Your task to perform on an android device: In the Fit app , Set your Daily walking goal for 30 minutes
Image 0: 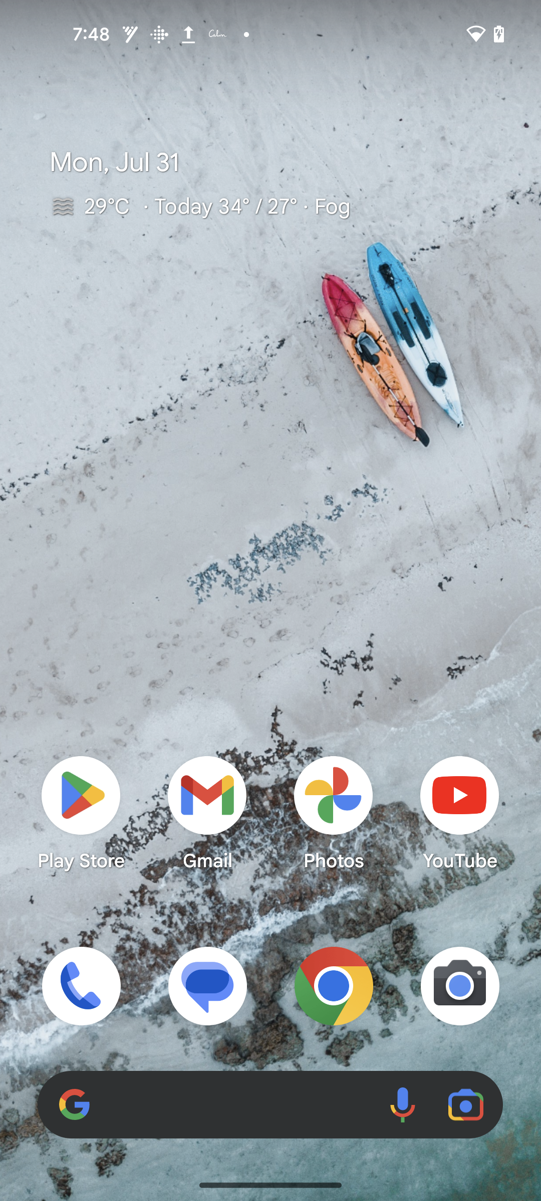
Open the Fit app
Step 0: open app "Fit"
Image 1: 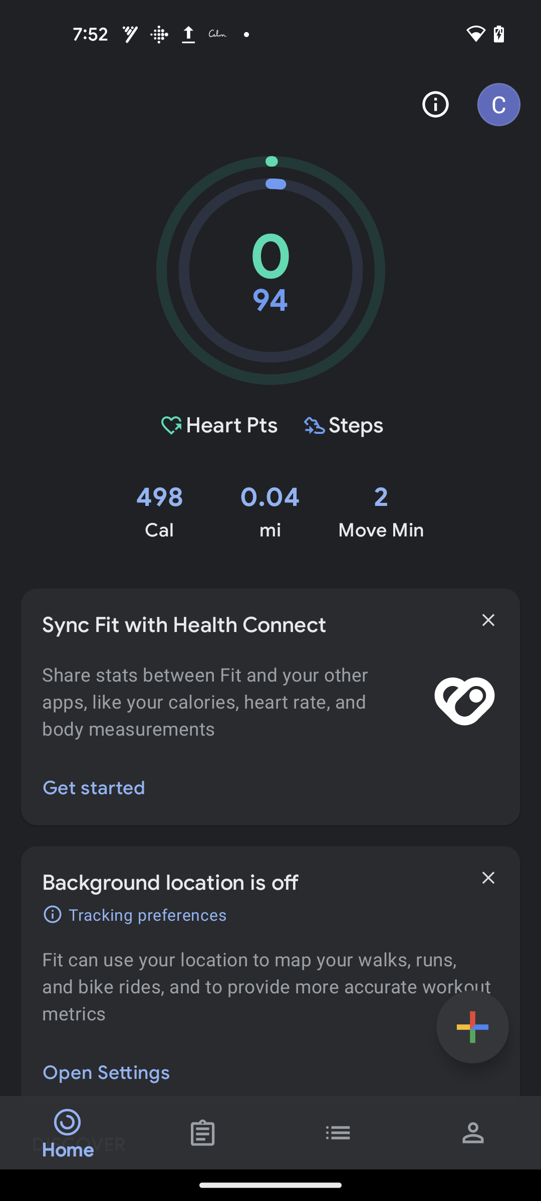
Click on the plus icon
Step 1: click (472, 1027)
Image 2: 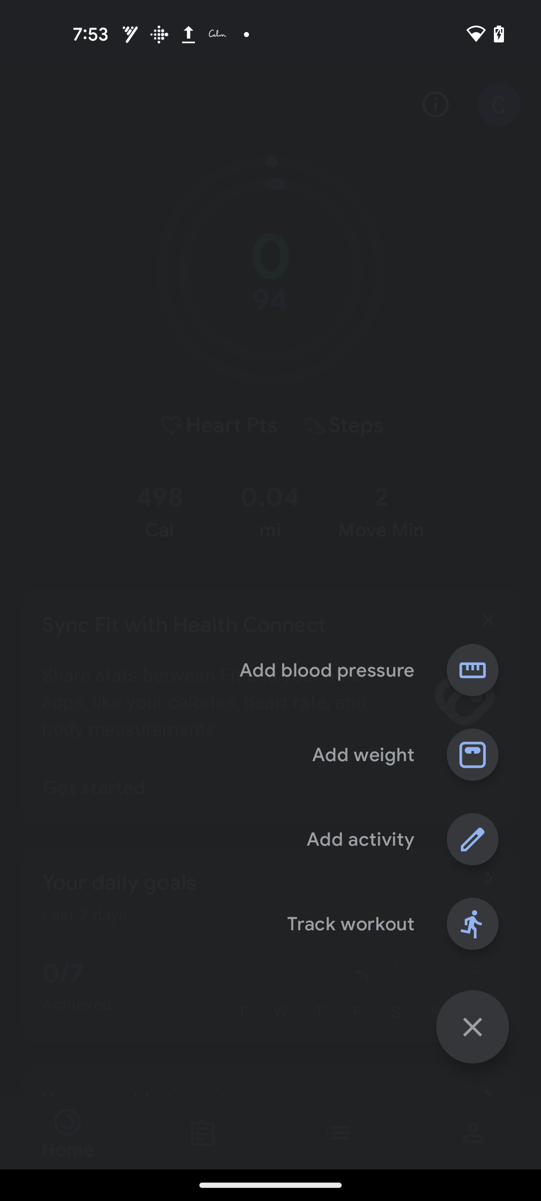
Click on the Add activity
Step 2: click (471, 840)
Image 3: 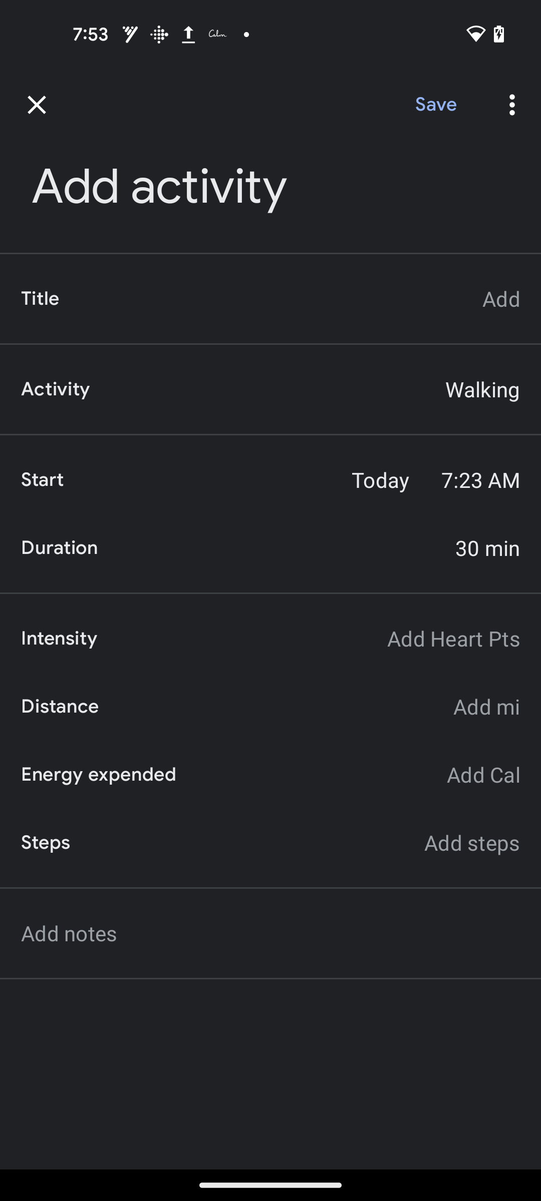
Click on the Save at the top right of the screen
Step 3: click (435, 105)